Your task to perform on an android device: Create a new presentation with the Madison template and add the title Self Improvement in the Microsoft PowerPoint app.
Image 0: 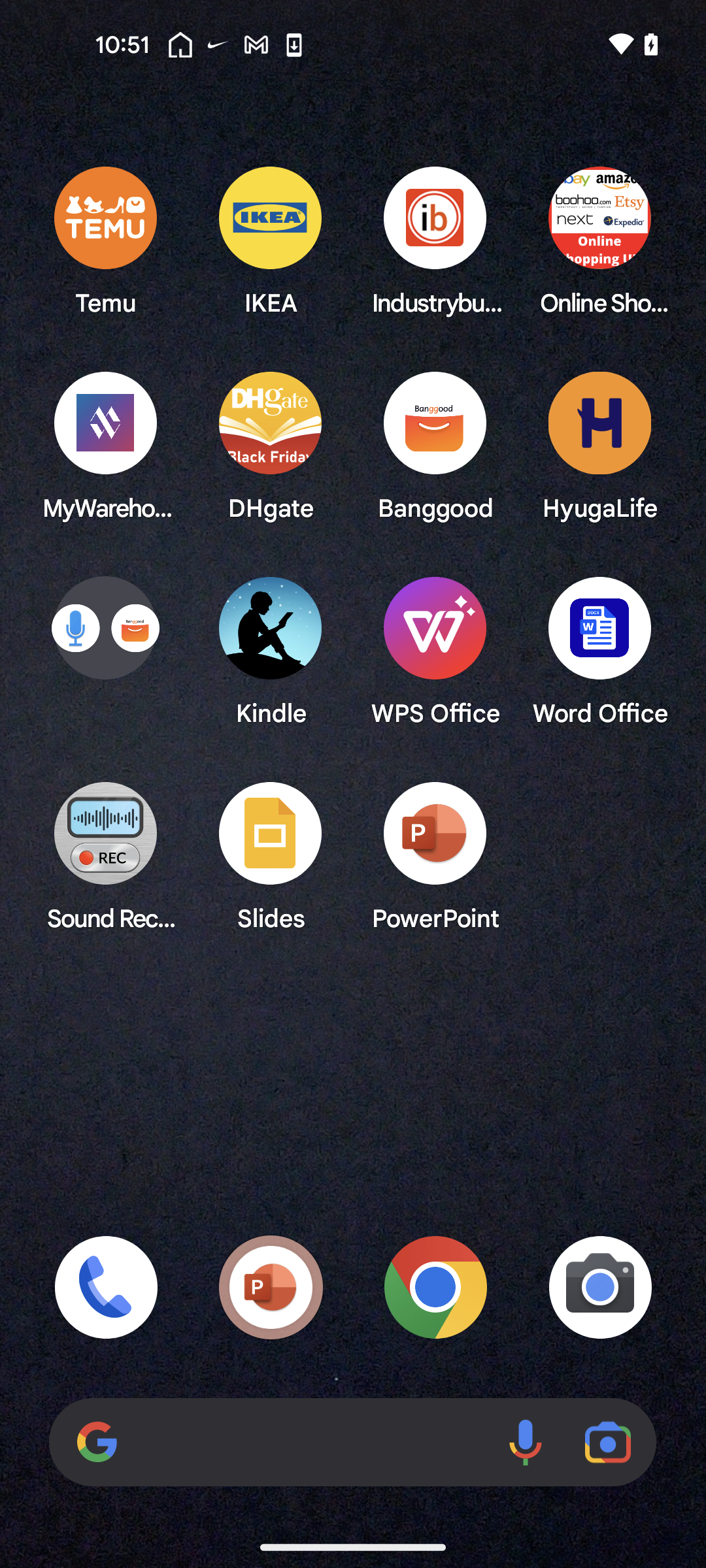
Open the Microsoft PowerPoint app
Step 0: open app "PowerPoint"
Image 1: 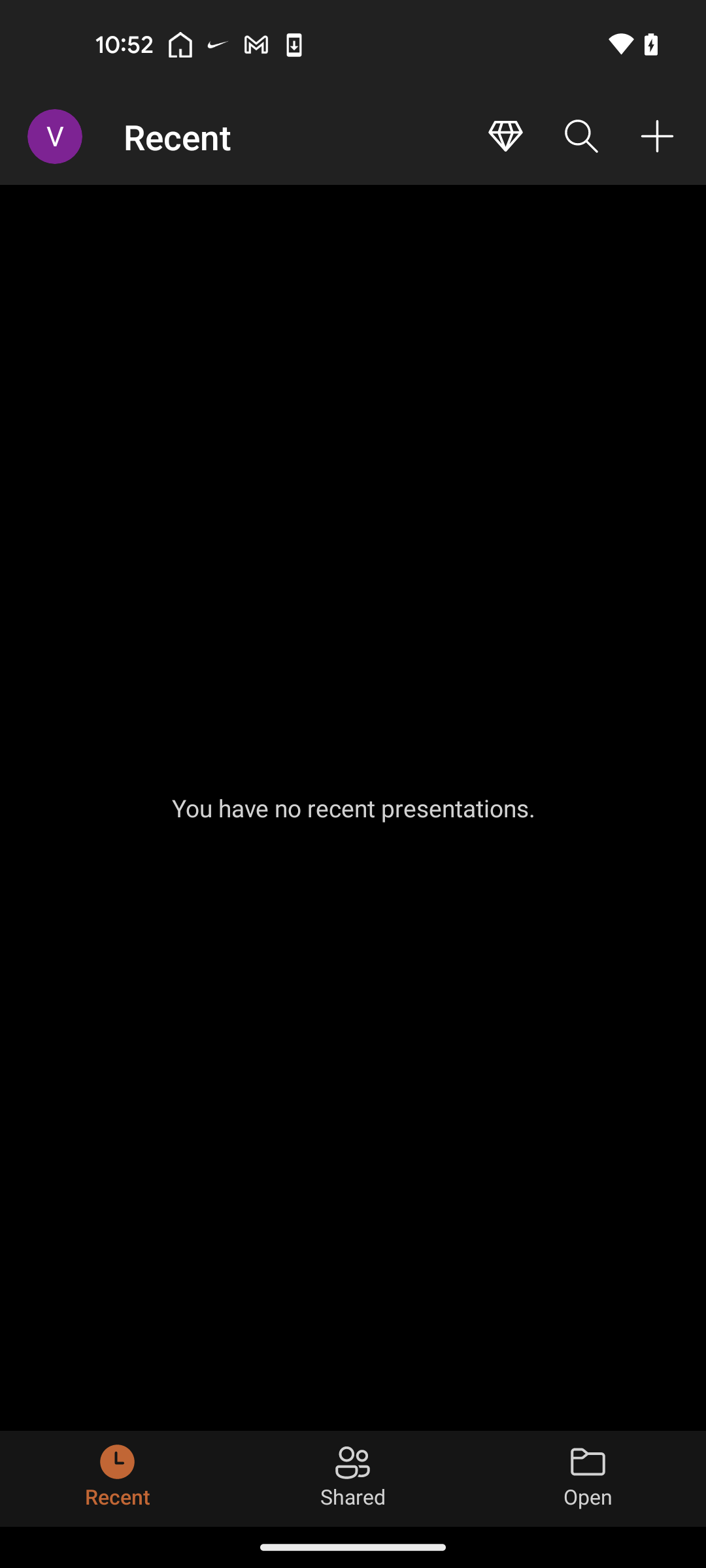
Click on the plus icon at the top right corner of the screen
Step 1: click (657, 136)
Image 2: 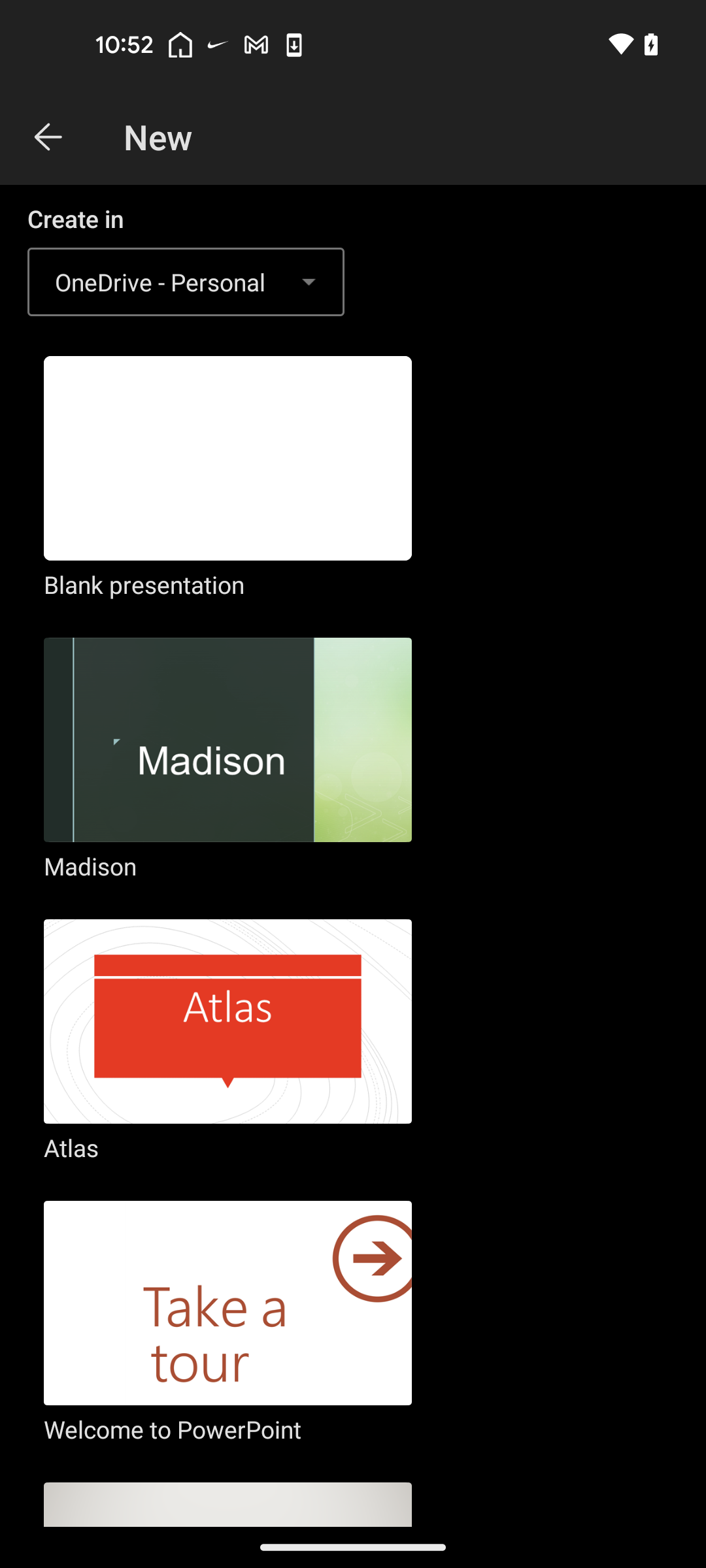
Select the Madison template
Step 2: click (228, 760)
Image 3: 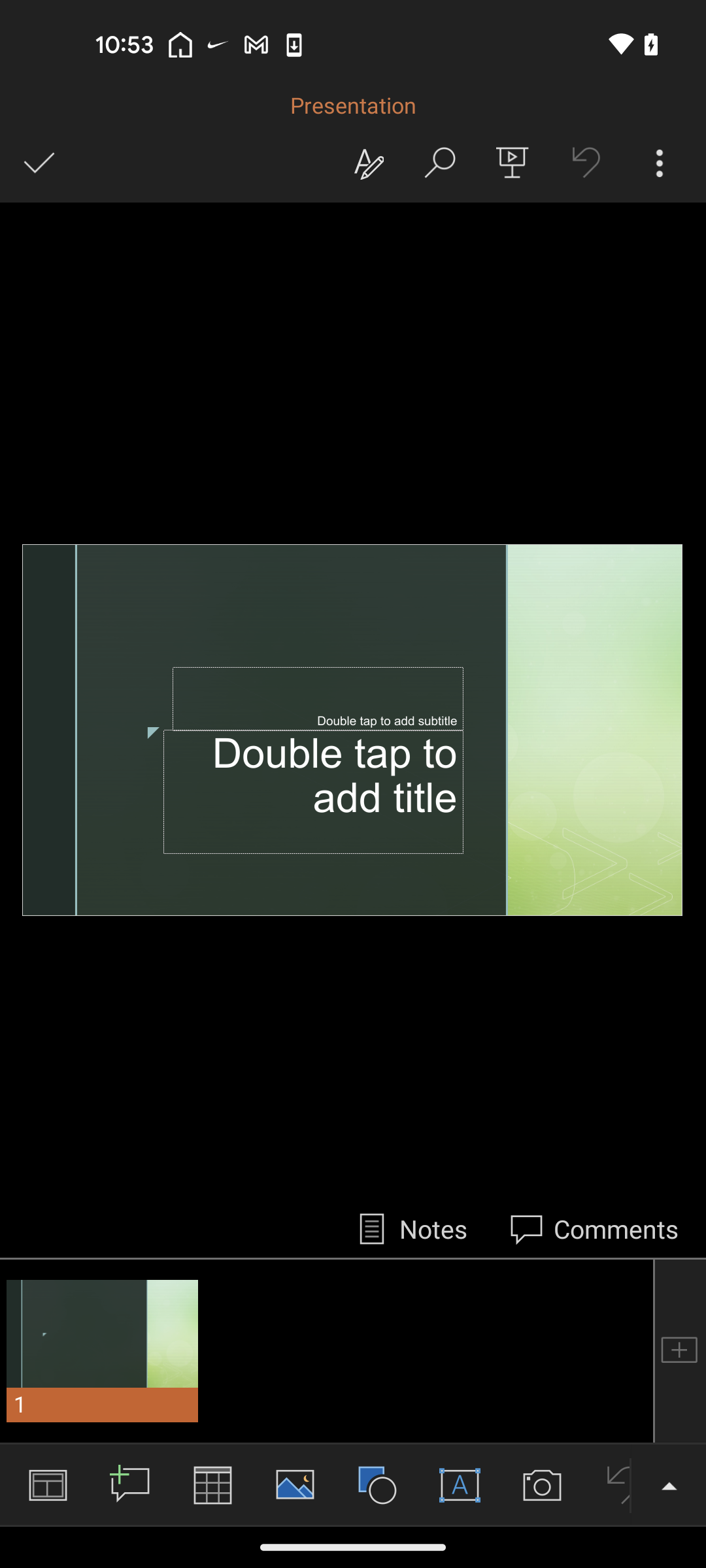
Click on the add title box
Step 3: click (312, 789)
Image 4: 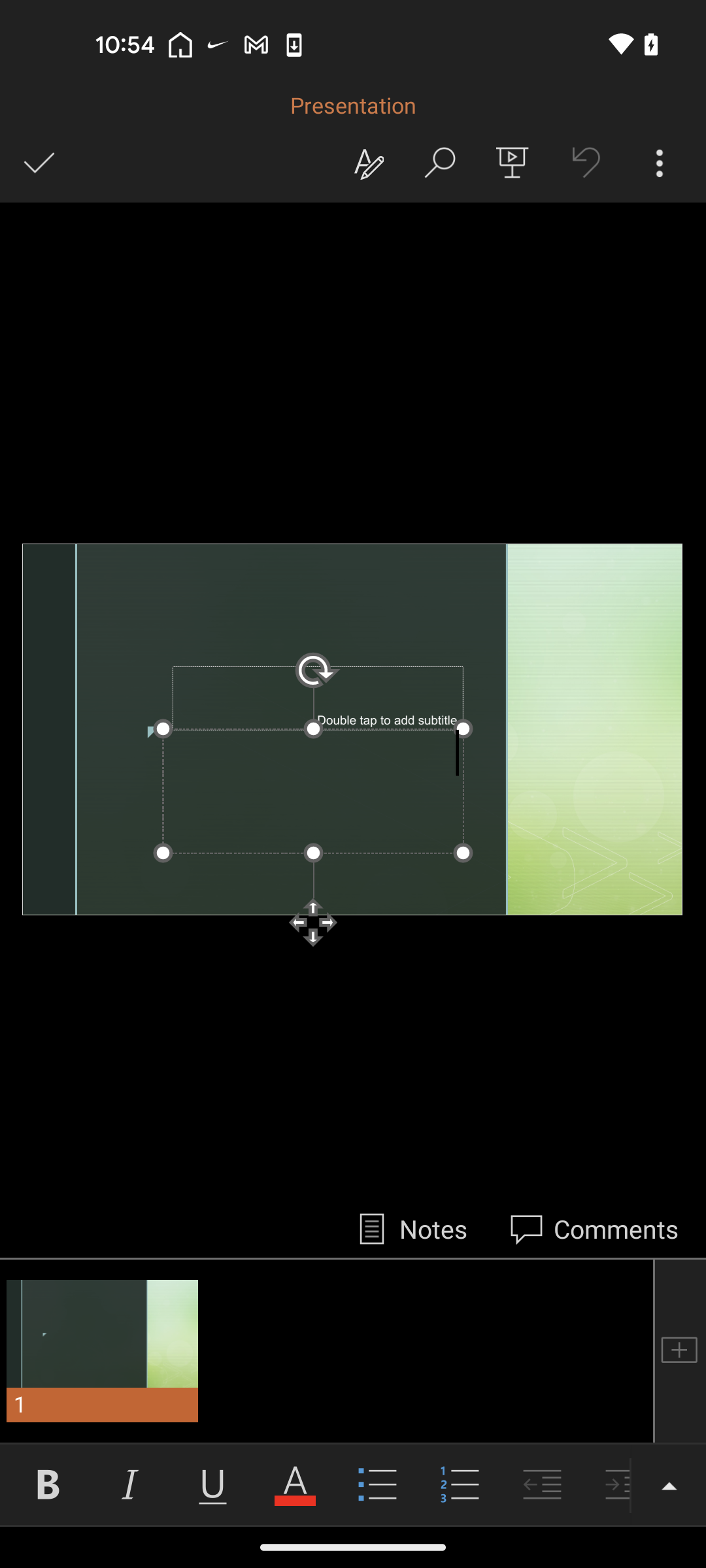
Type Self Improvement in the add title box
Step 4: wait
Image 5: 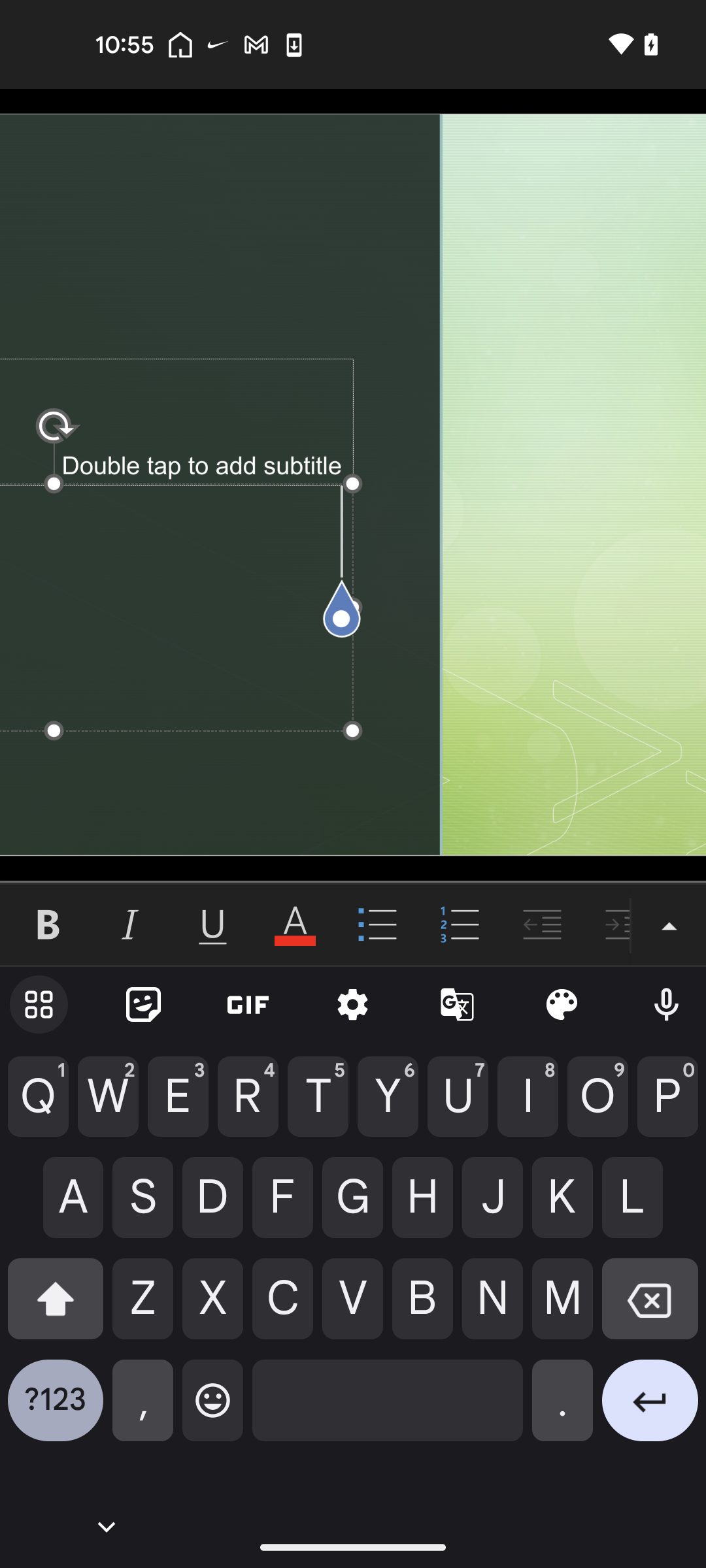
Type Self Improvement in the add title box
Step 5: type "Self Improvement"